Your task to perform on an android device: Open RapidBox app and search for Atom Men Blue Casual Sneaker.
Image 0: 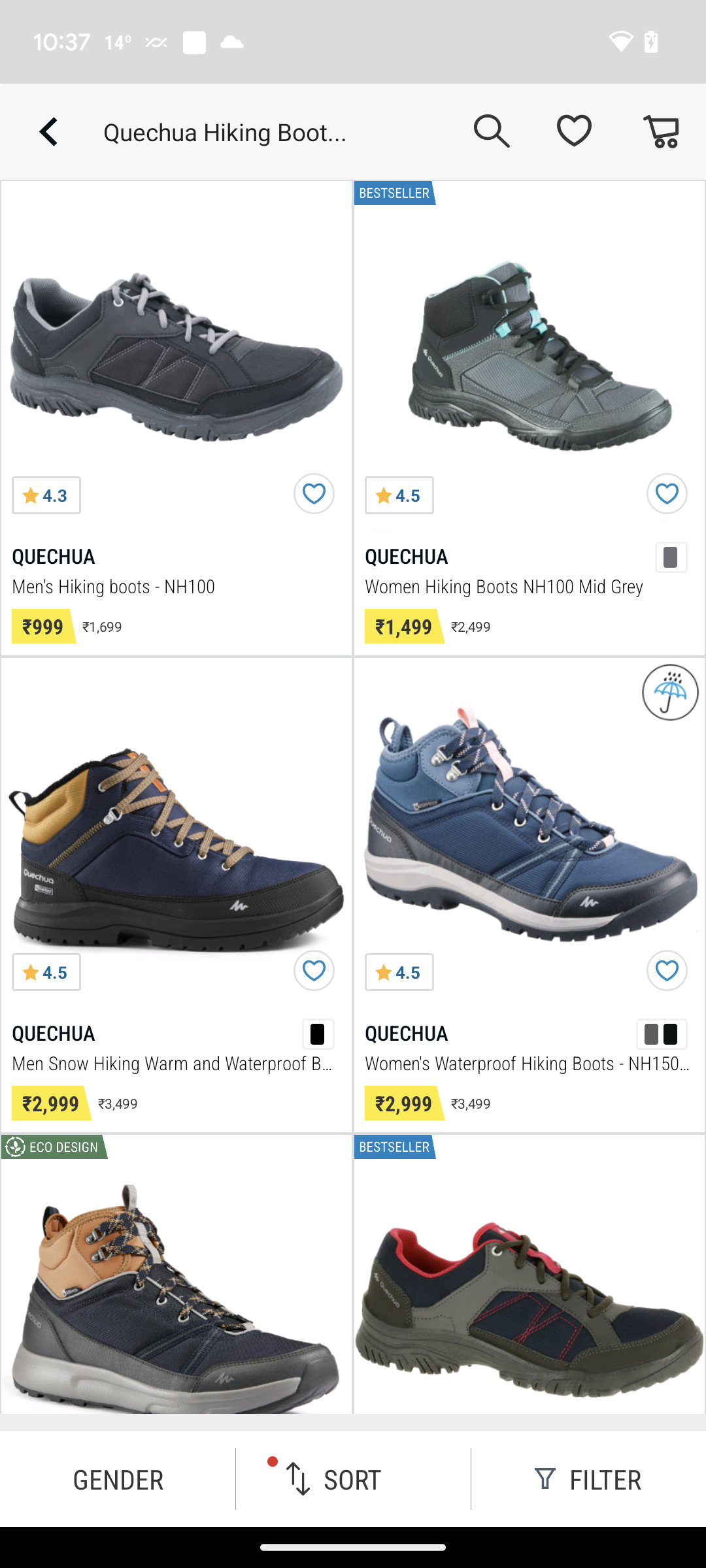
Open RapidBox app
Step 0: open app "RapidBox"
Image 1: 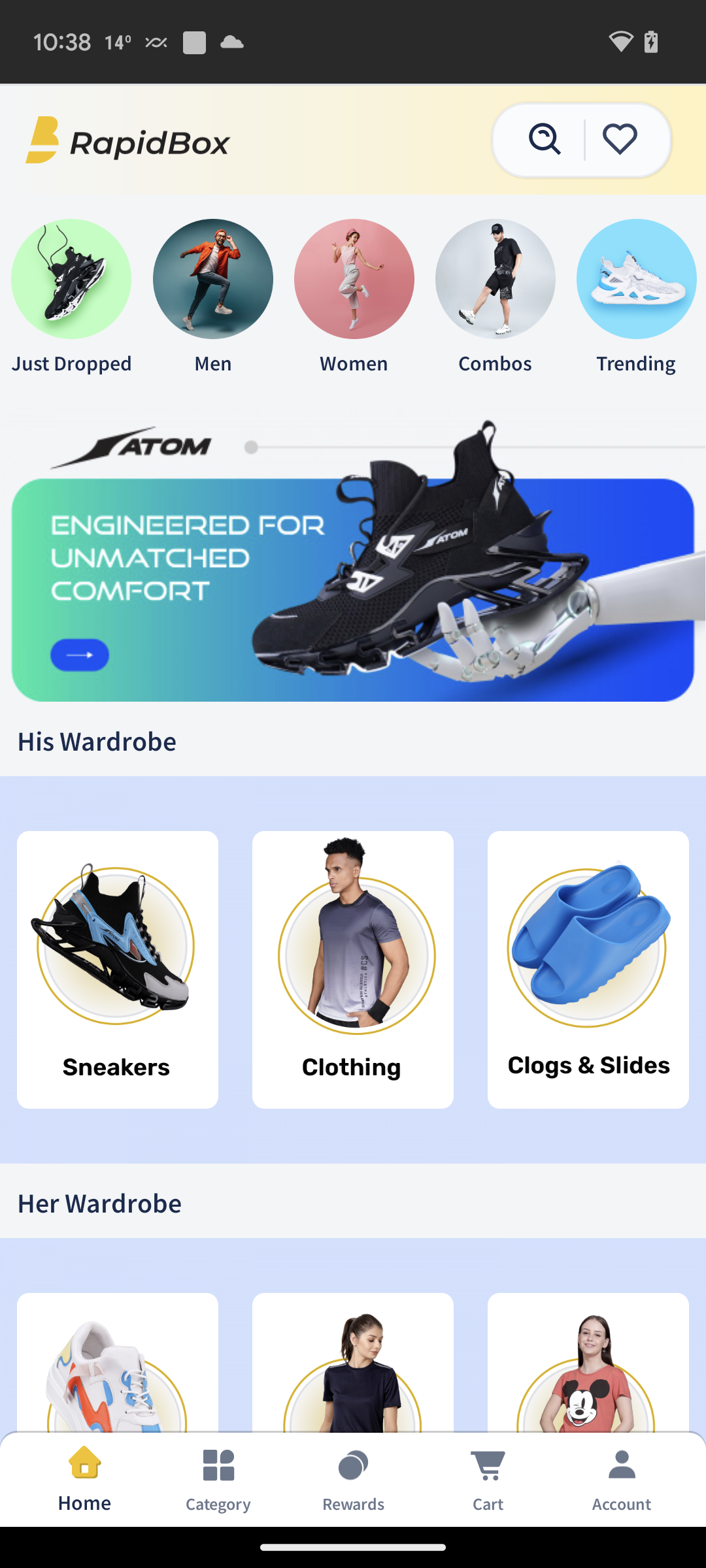
Click on the search icon at the top of the screen
Step 1: click (546, 140)
Image 3: 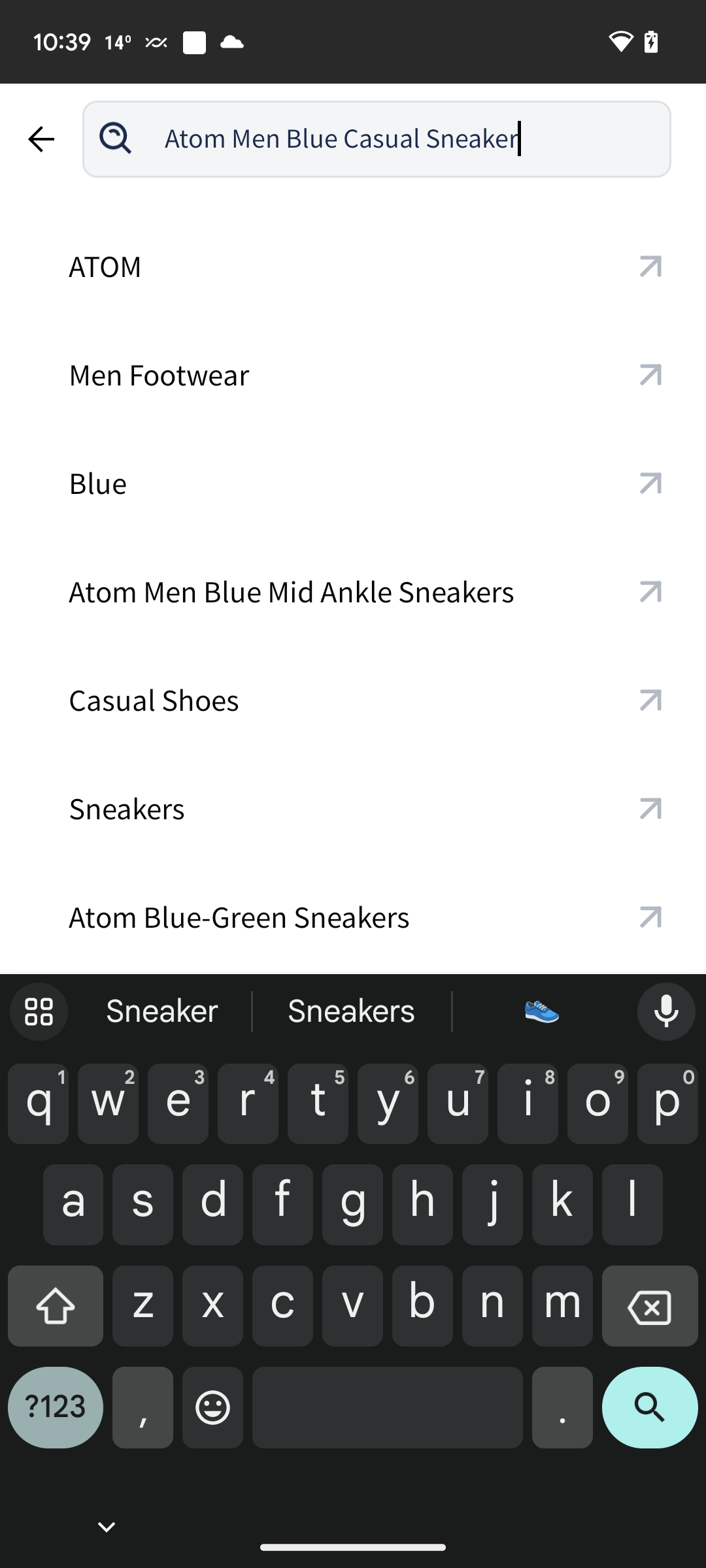
Click on the search icon on the keyboard
Step 3: click (650, 1418)